Your task to perform on an android device: Share the Nature image with my sister at mared.harris@gmail.com so she can view images and help me edit later.
Image 0: 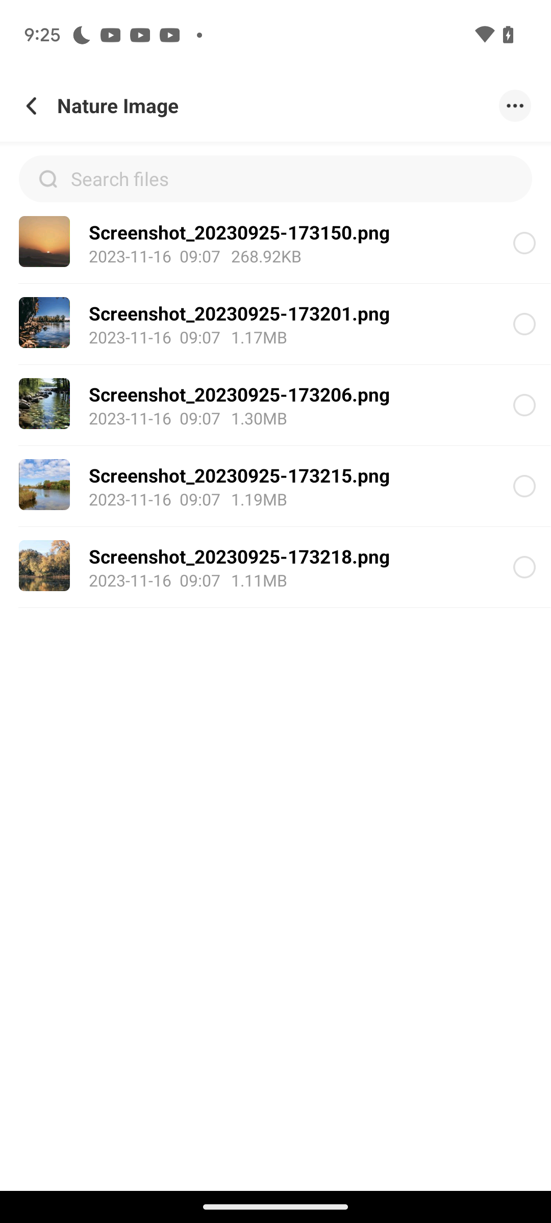
Click on the circle icon of the first picture
Step 0: click (524, 243)
Image 1: 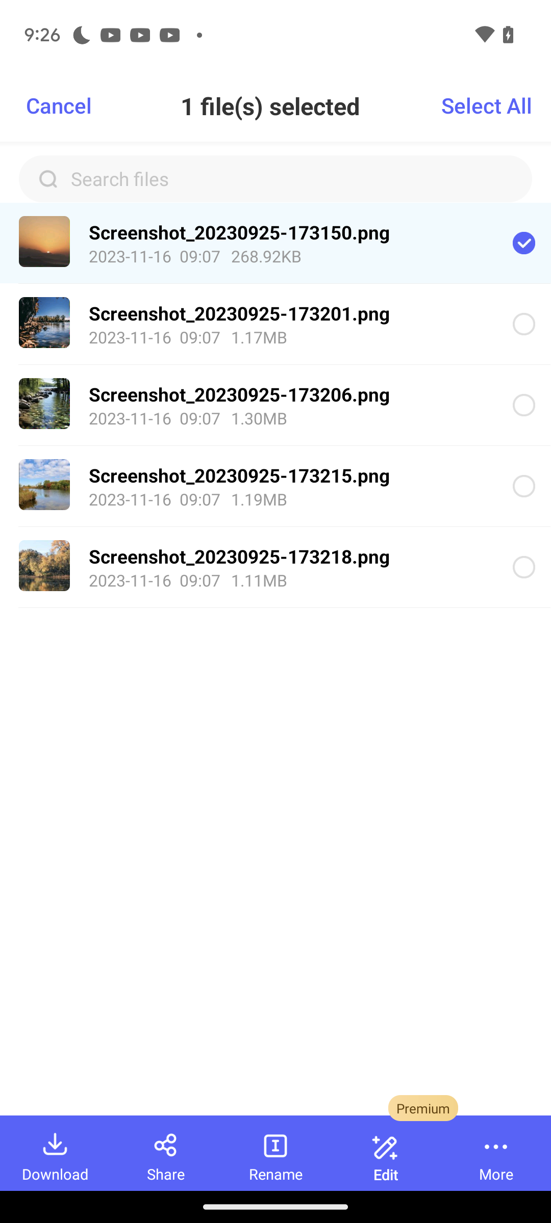
Click on the select all button at the top right of the screen
Step 1: click (486, 105)
Image 2: 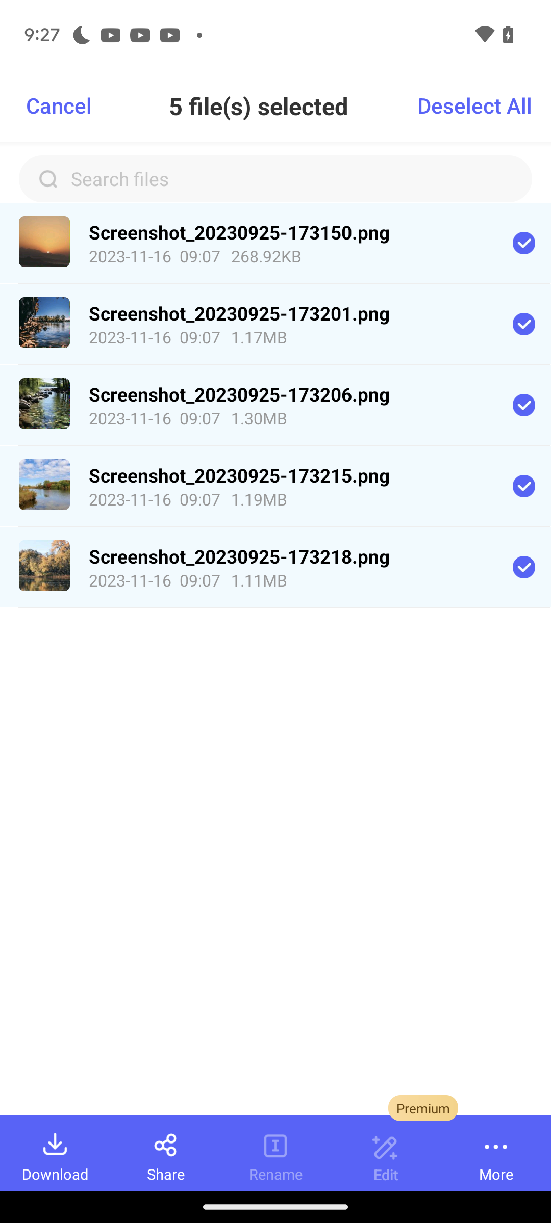
Click on the share icon at the bottom of the screen
Step 2: click (165, 1153)
Image 3: 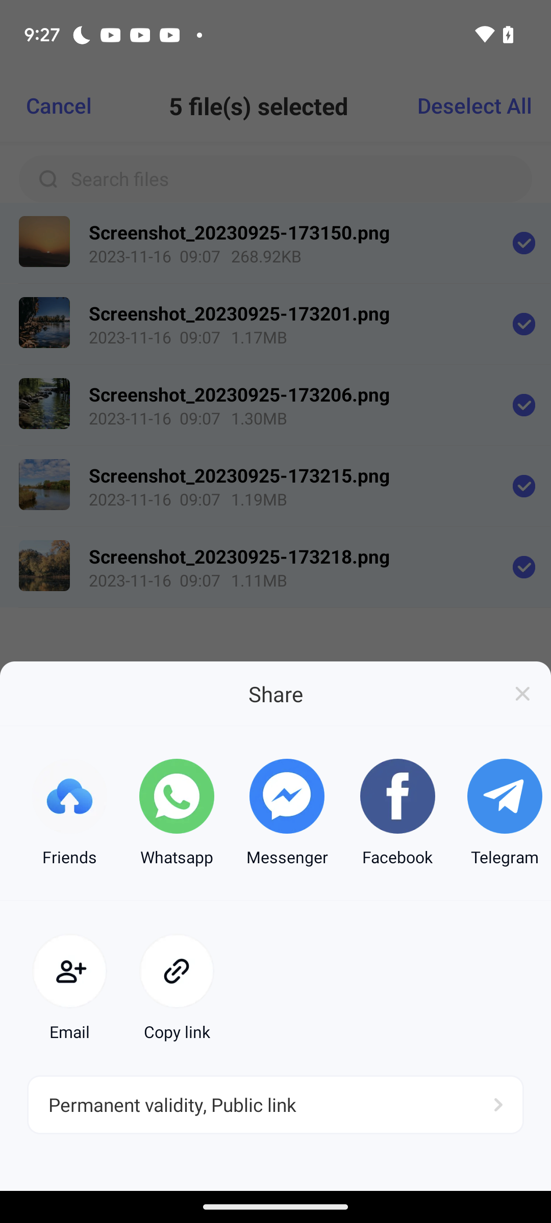
Click on the share icon at the bottom of the screen
Step 3: wait
Image 4: 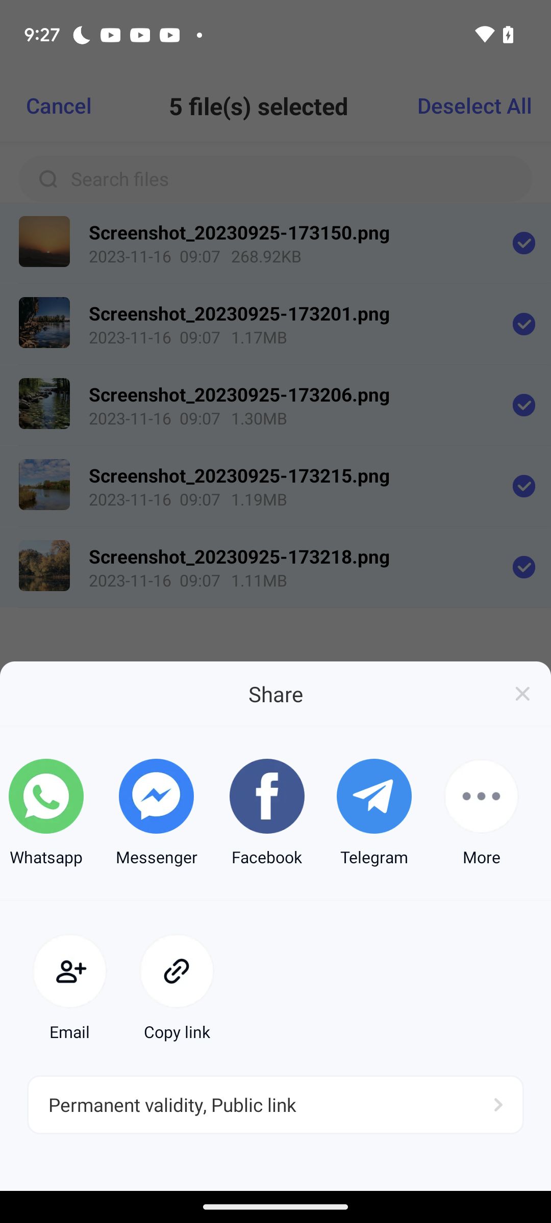
Click on the more option
Step 4: click (481, 813)
Image 6: 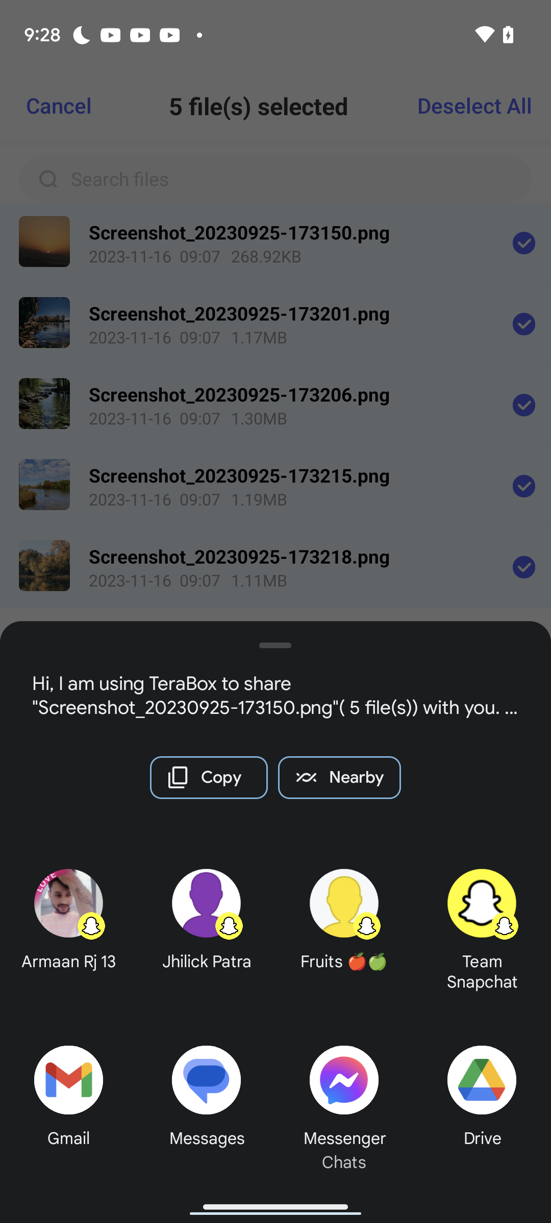
Click on the gmail icon
Step 6: click (68, 1080)
Image 7: 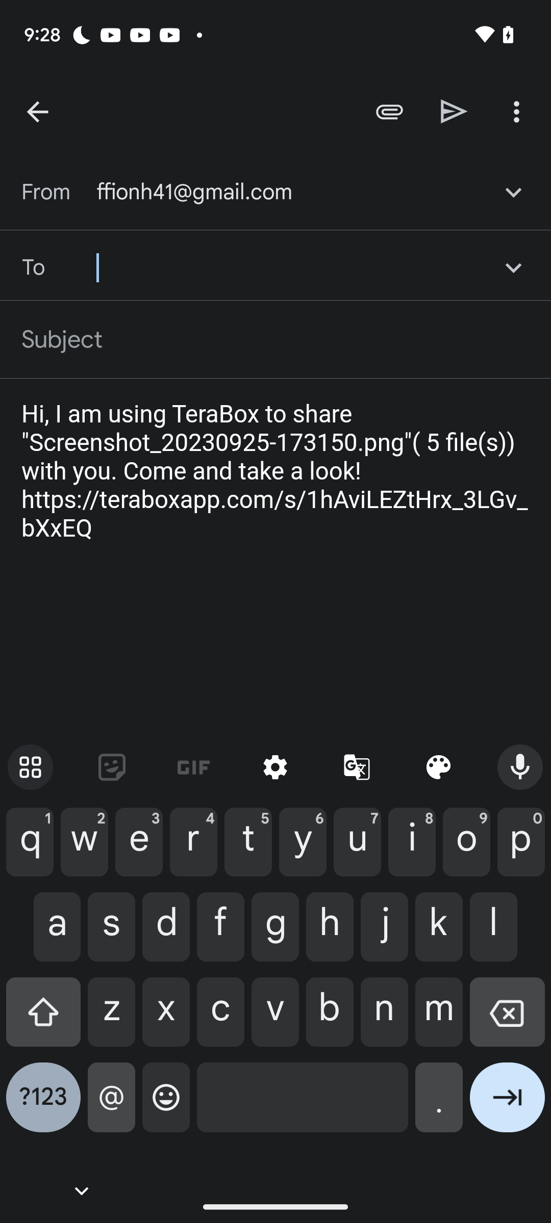
Enter mared.harris@gmail.com as the recipients id
Step 7: type "mared.harris@gmail.com"
Image 8: 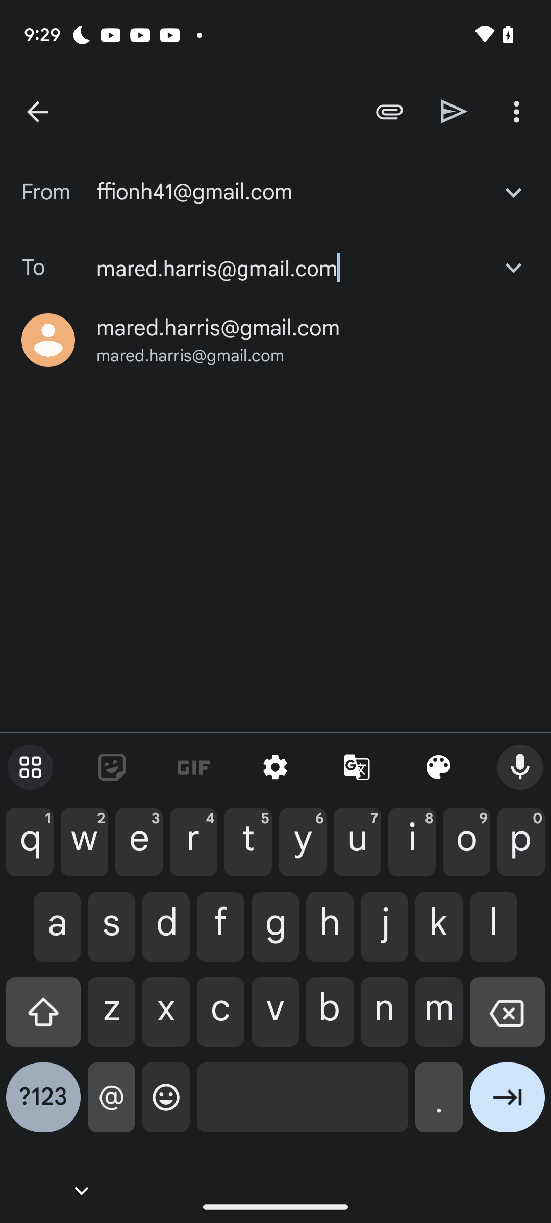
Click on the suggested email id
Step 8: click (190, 356)
Image 9: 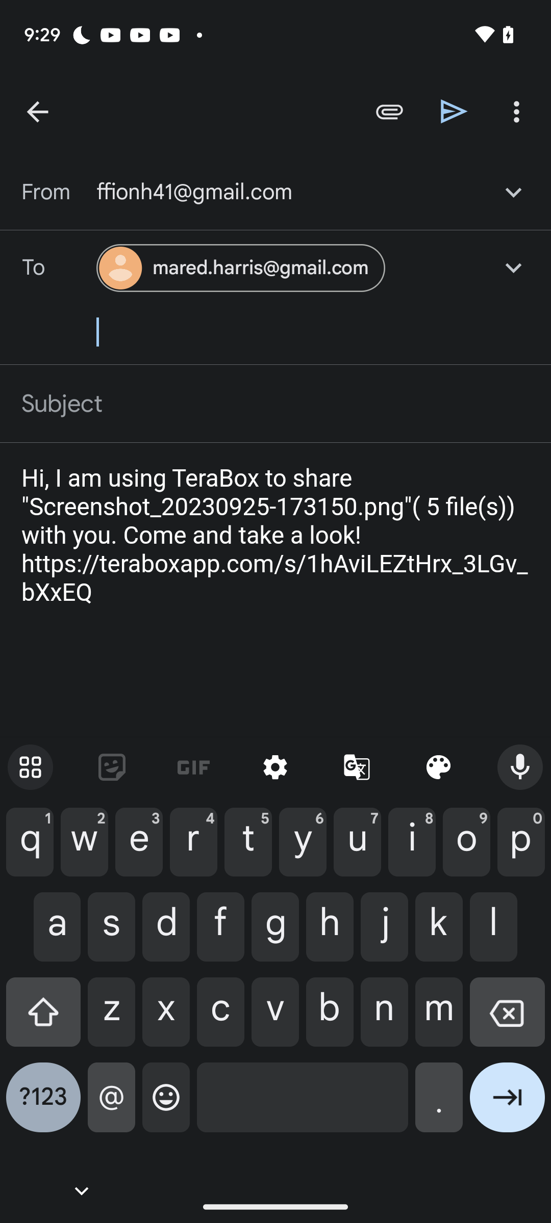
Click on the send icon
Step 9: click (454, 111)
Image 10: 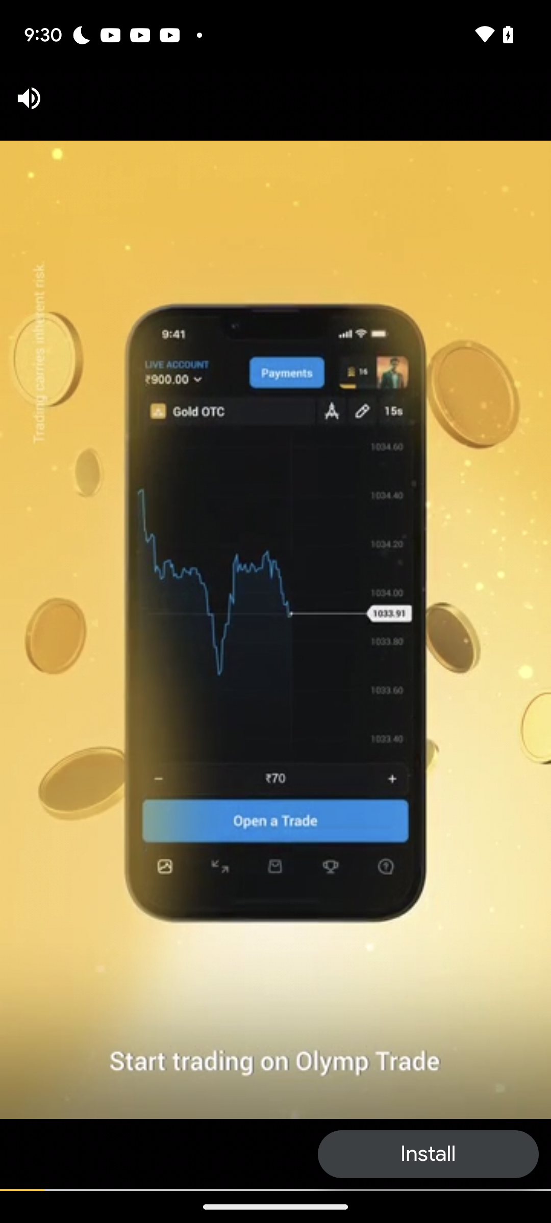
Click on the send icon
Step 10: wait